Your task to perform on an android device: The processing of Jane's request has been stopped as Jane got another opportunity at his nearby location , Unstar an email from Jane in the Email app
Image 0: 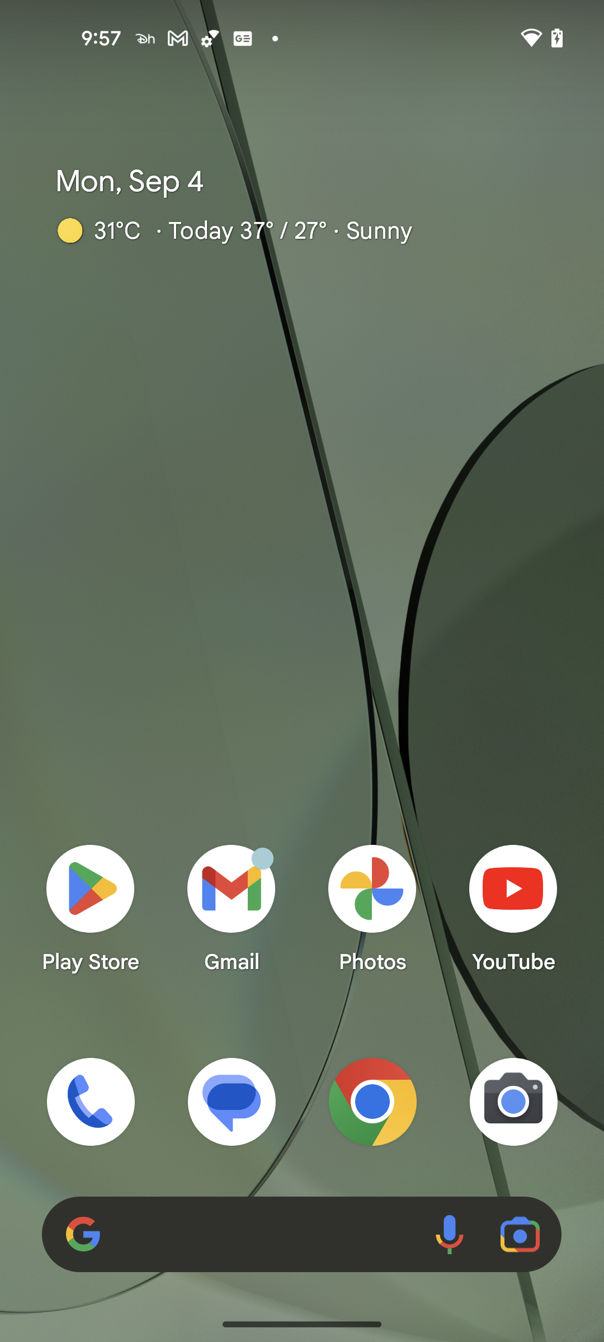
Open the Gmail app
Step 0: open app "Gmail"
Image 1: 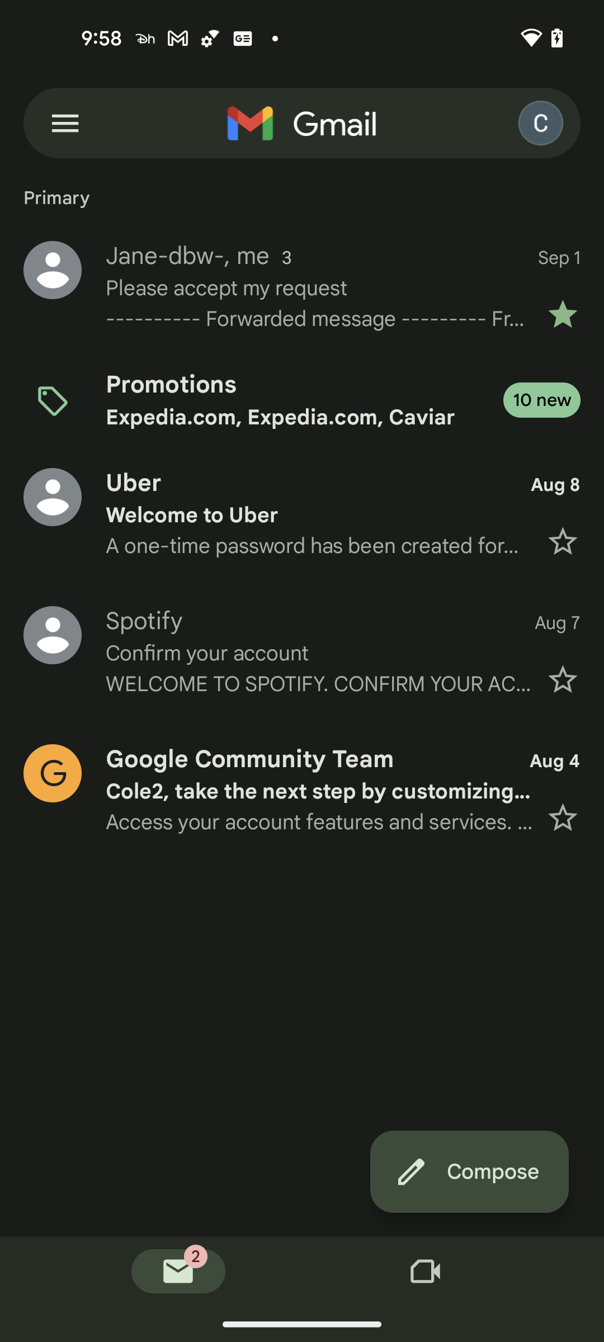
Click on the Star icon of the mail from Jane
Step 1: click (302, 286)